Your task to perform on an android device: I want to search for new shoes so that I can go to the gym in the morning.
Image 0: 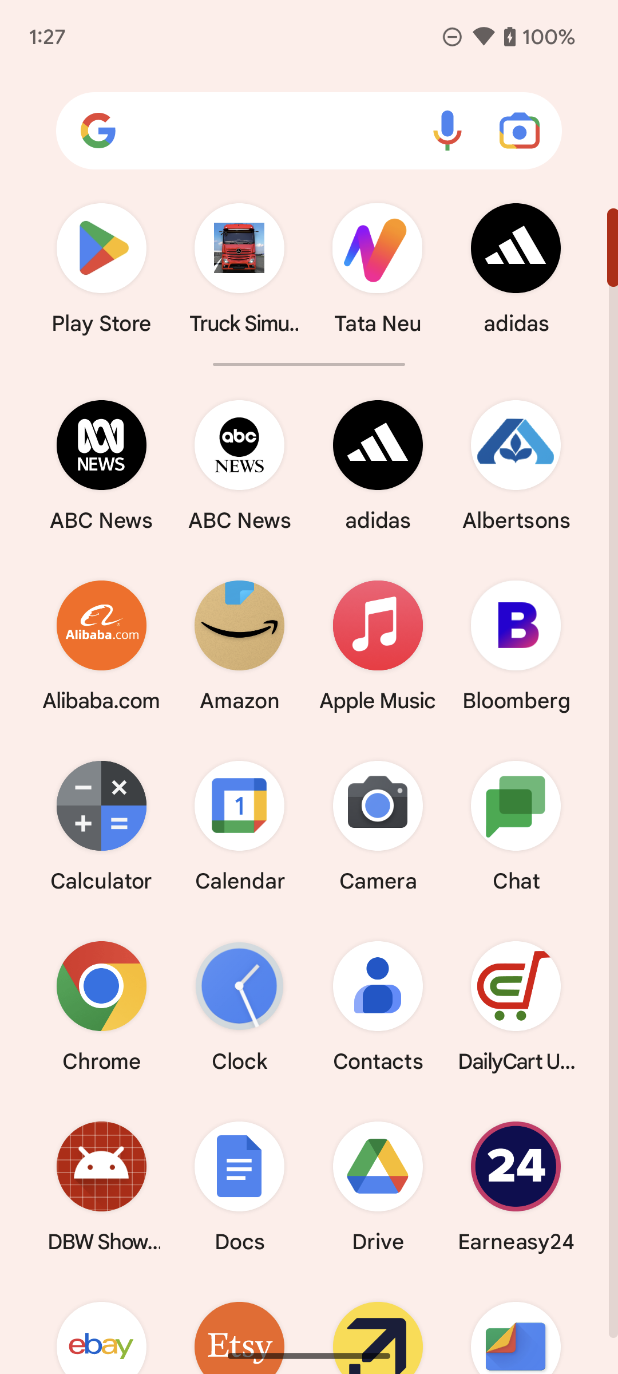
Open adidas app.
Step 0: open app "adidas"
Image 1: 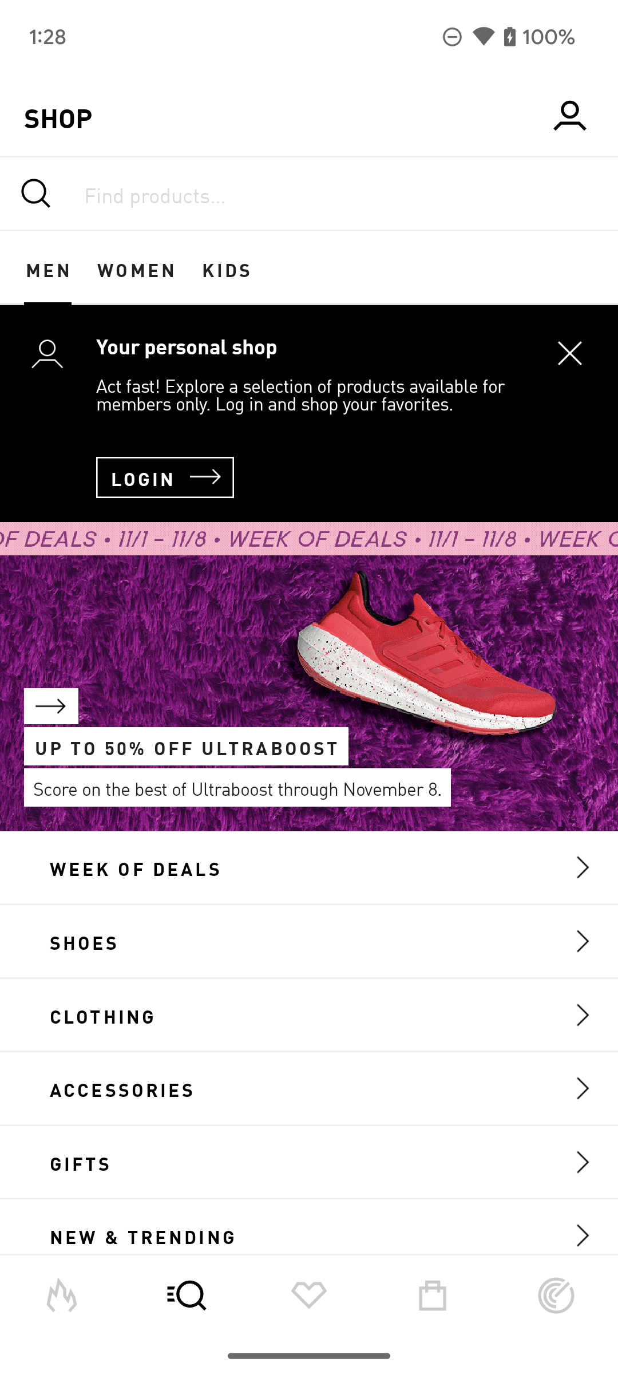
Click on the search bar on the top of the screen.
Step 1: click (309, 193)
Image 2: 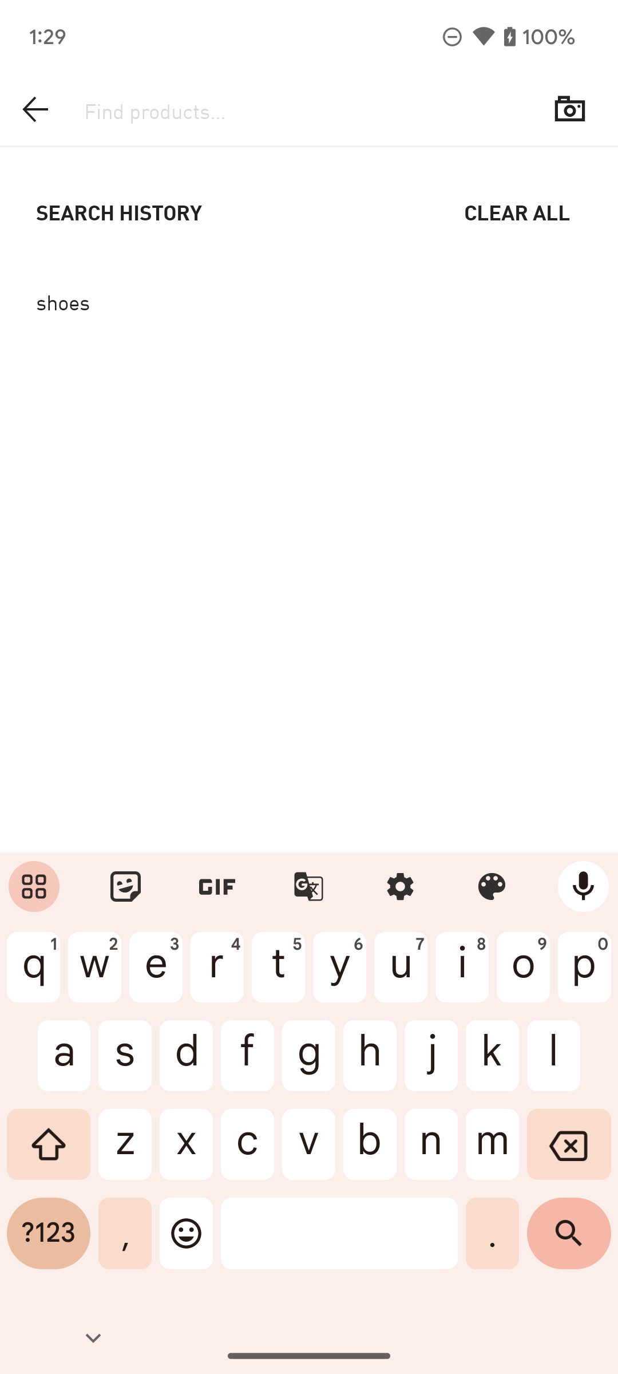
Click on the shoes option on the screen.
Step 2: click (309, 301)